Your task to perform on an android device: Look for the Drill machine with the Eastman brand filter in the Snapdeal app.
Image 0: 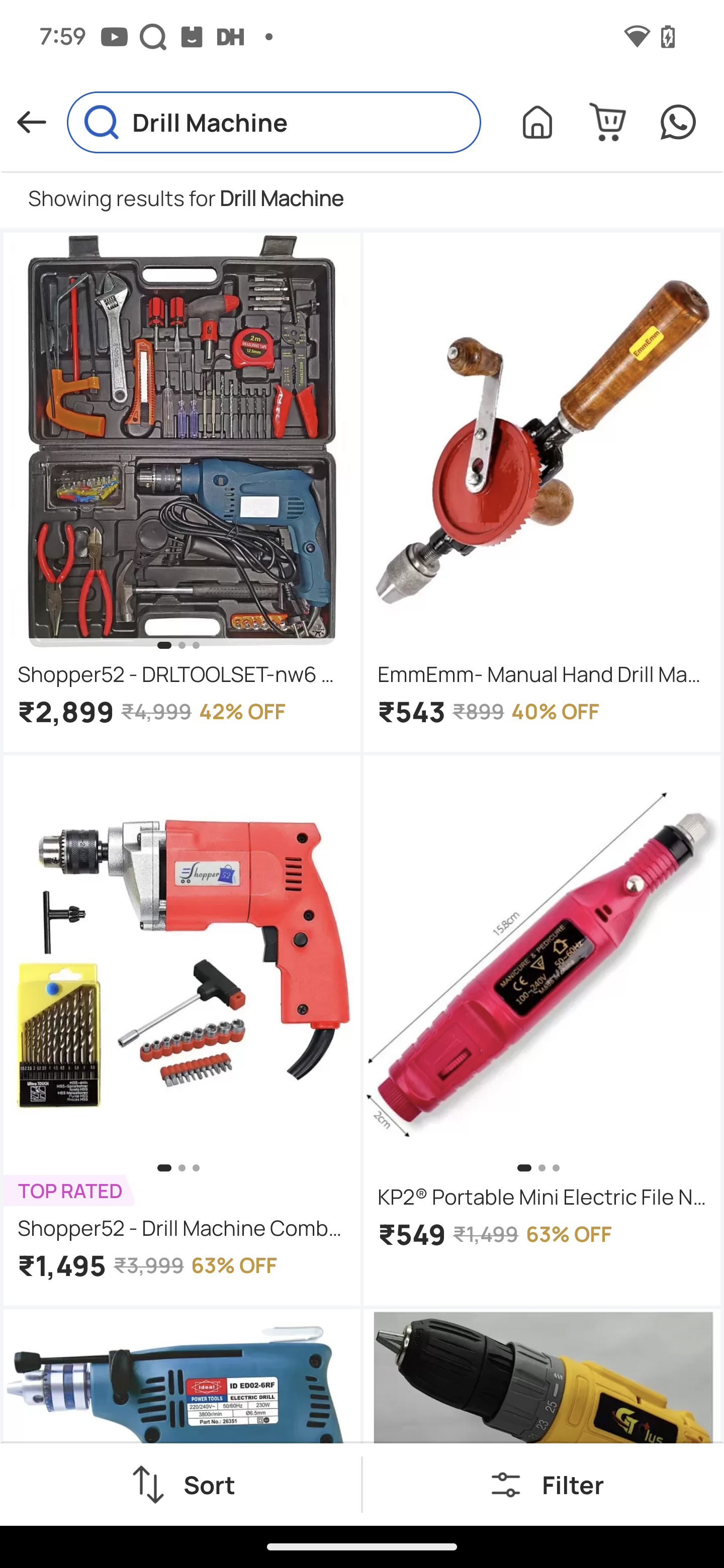
Click on the filter icon to view the brand options
Step 0: click (539, 1493)
Image 1: 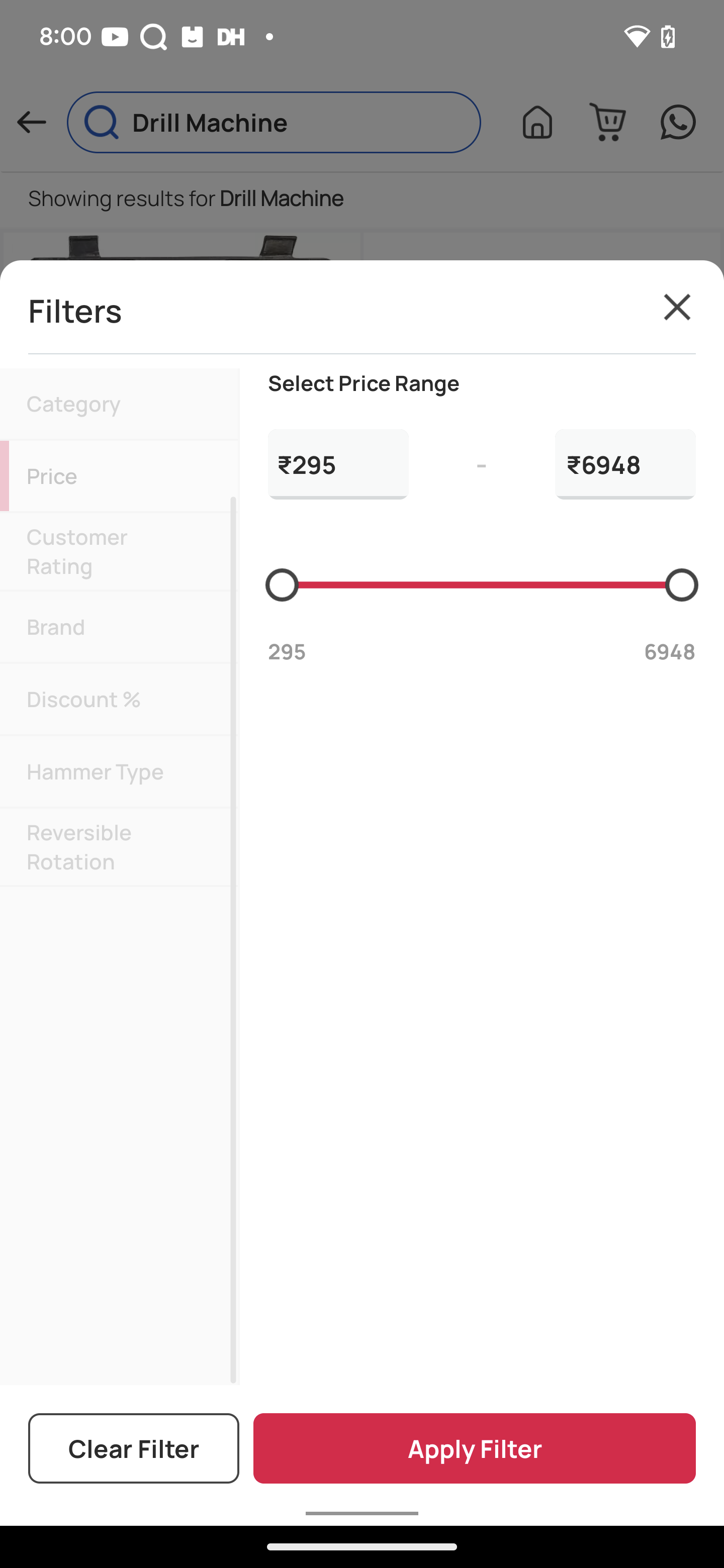
Click on the brand option
Step 1: click (94, 648)
Image 2: 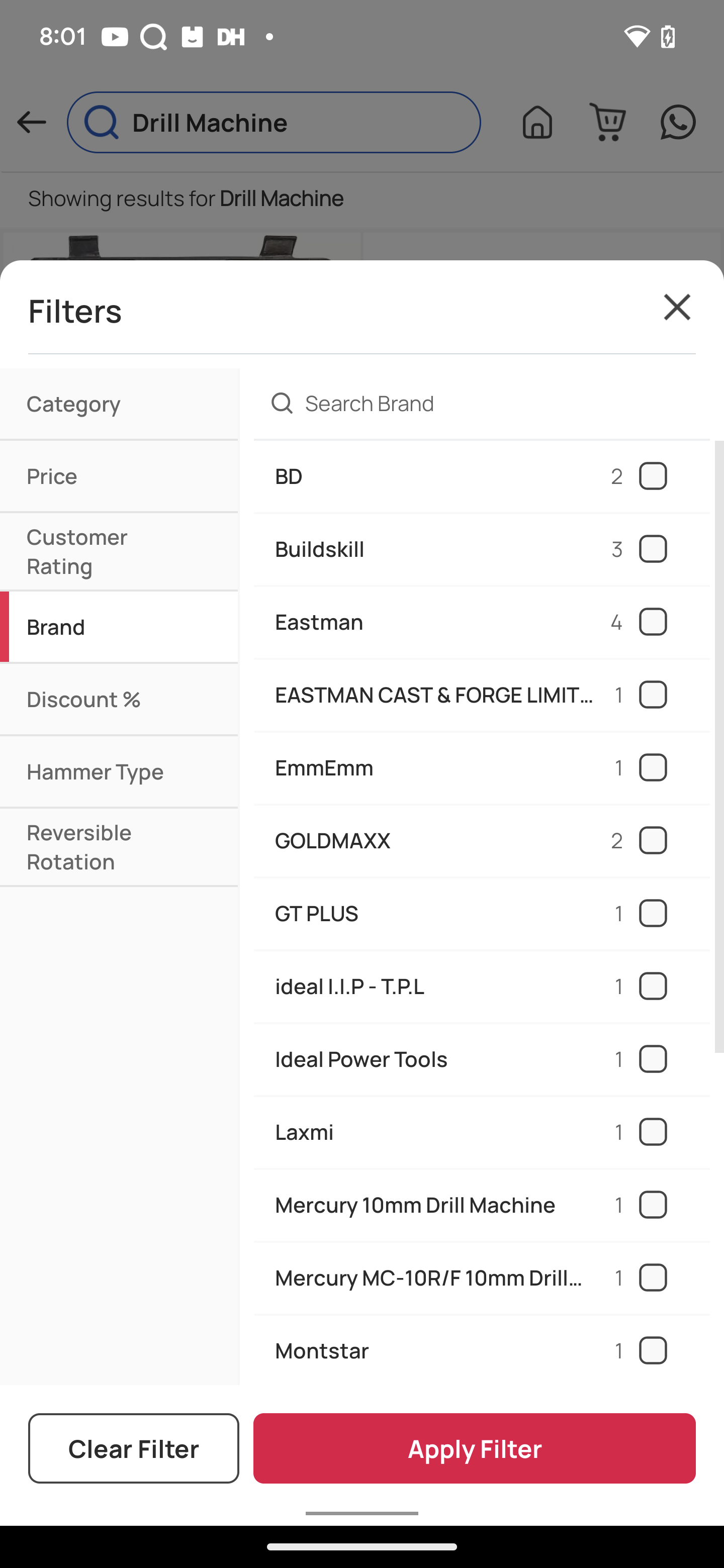
Click on the Eastman brand option
Step 2: click (658, 618)
Image 3: 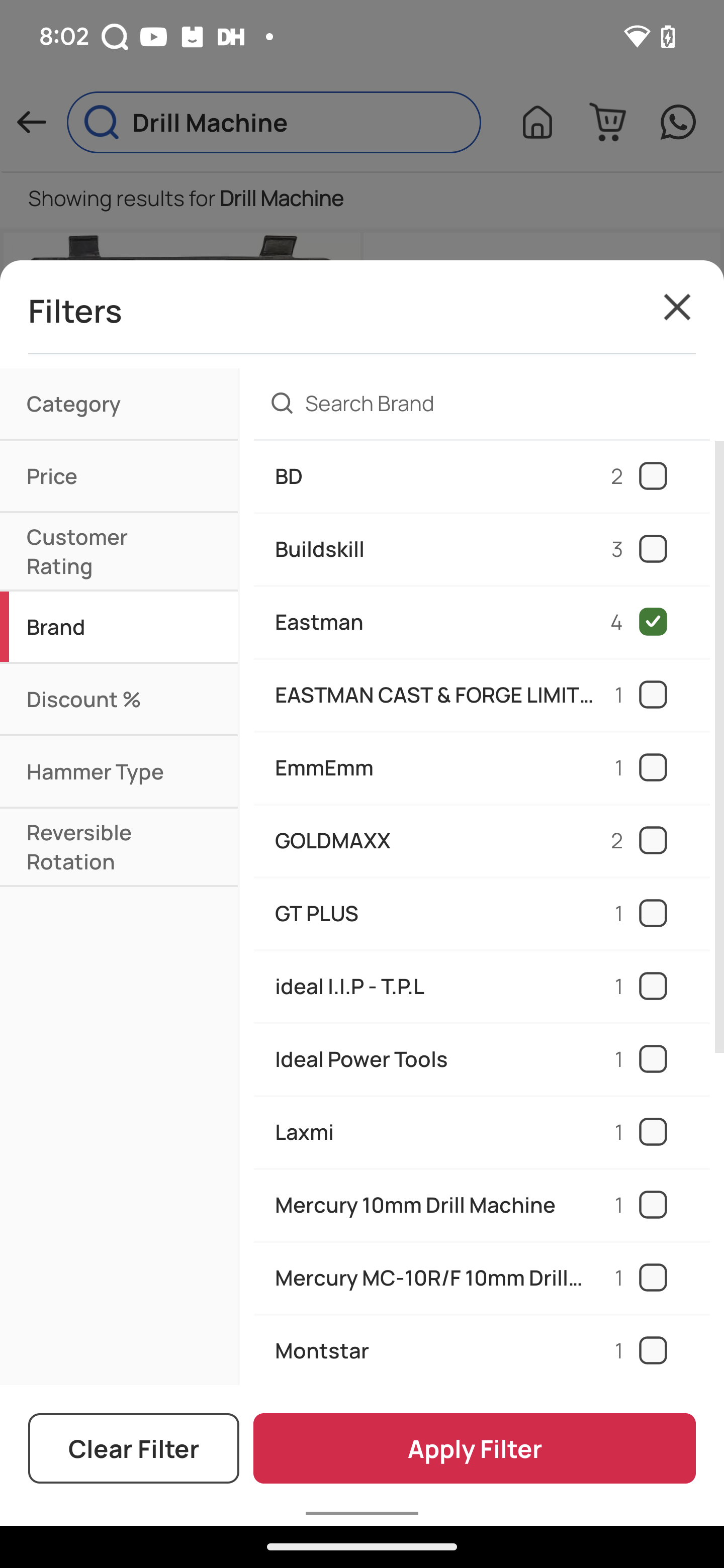
Click on the apply filter
Step 3: click (475, 1448)